Your task to perform on an android device: I would like to share the recording with my mom at violetvanloon67@gmail.com so she could listen to it as well.
Image 0: 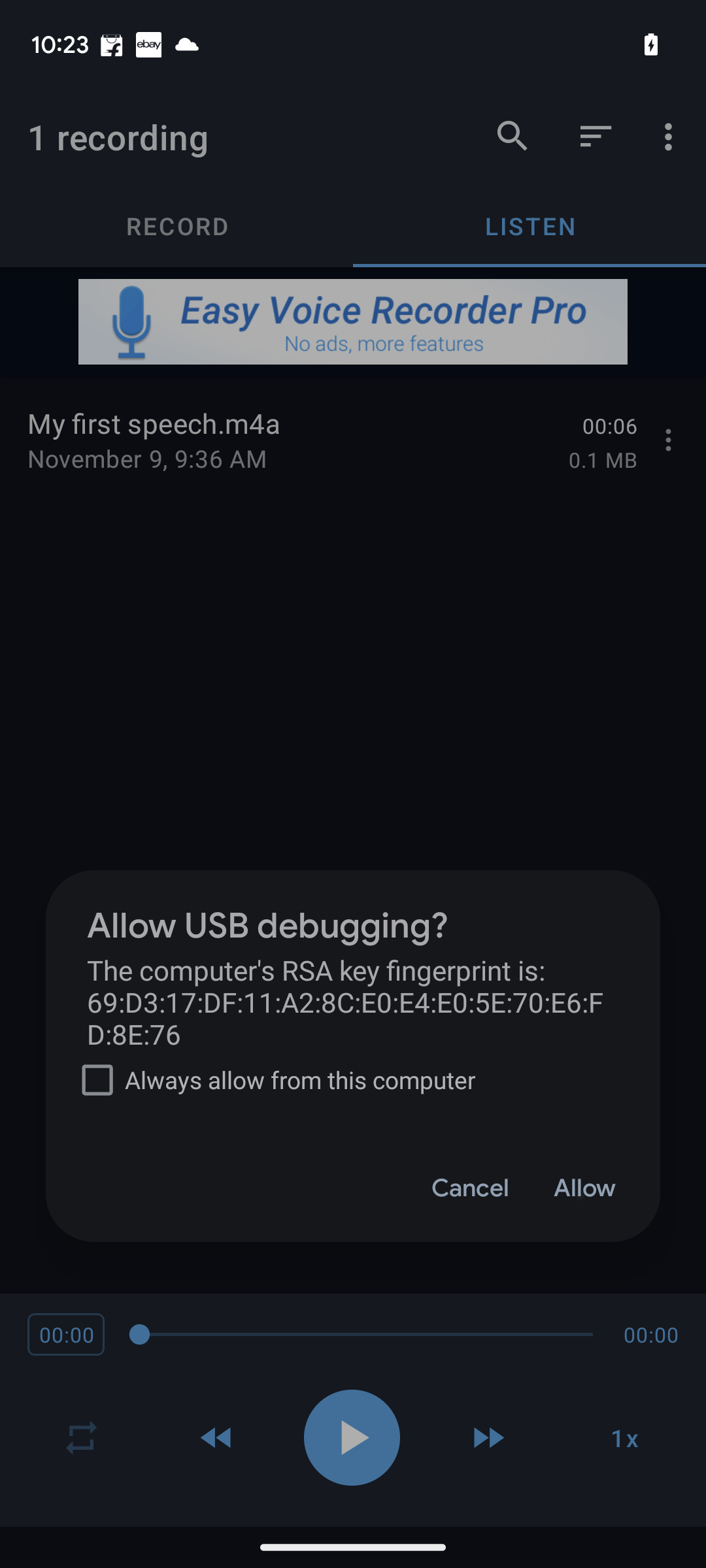
Step 0: wait
Image 1: 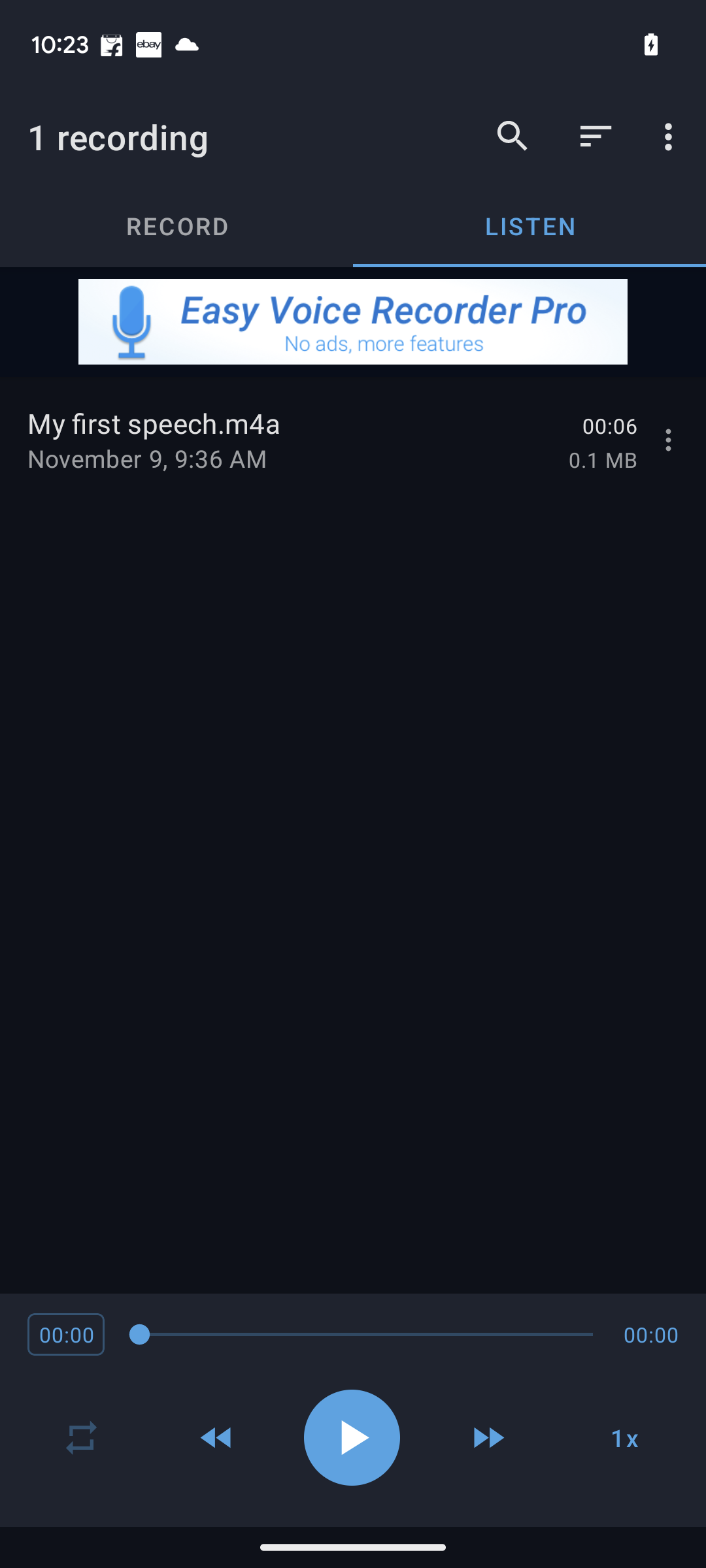
Click on the three dot menu button on the recording detail card.
Step 1: click (671, 440)
Image 3: 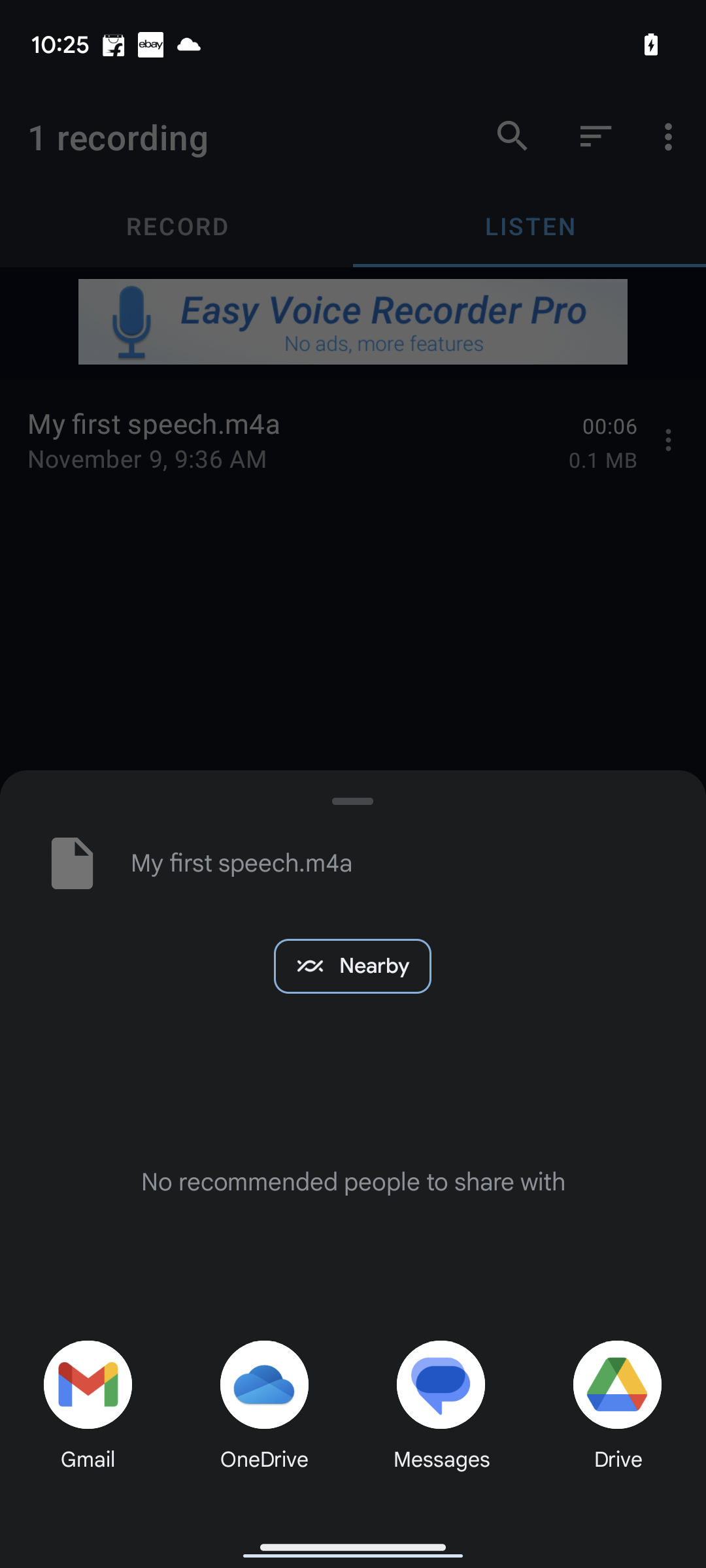
Click on the gmail option.
Step 3: click (87, 1384)
Image 4: 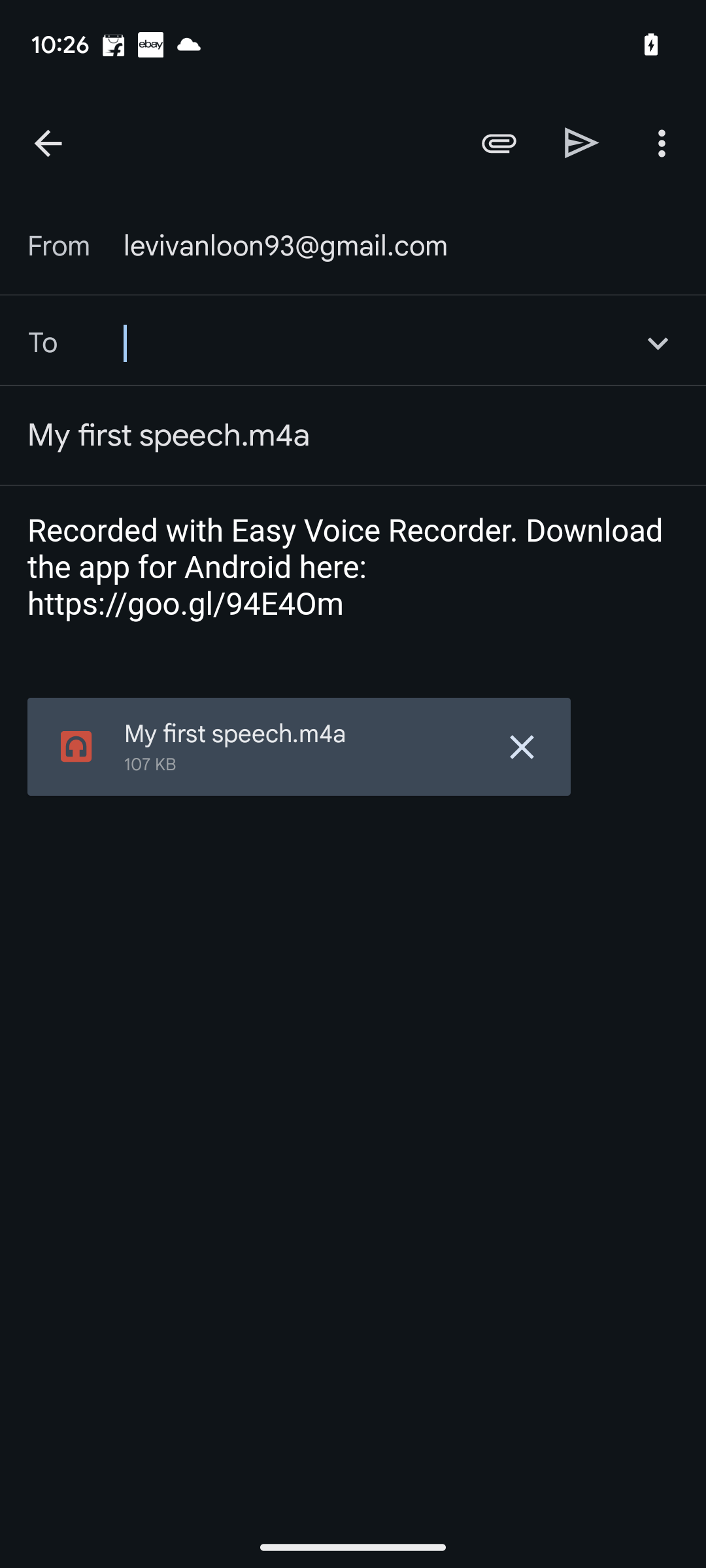
Click on the "To" text box.
Step 4: click (373, 343)
Image 5: 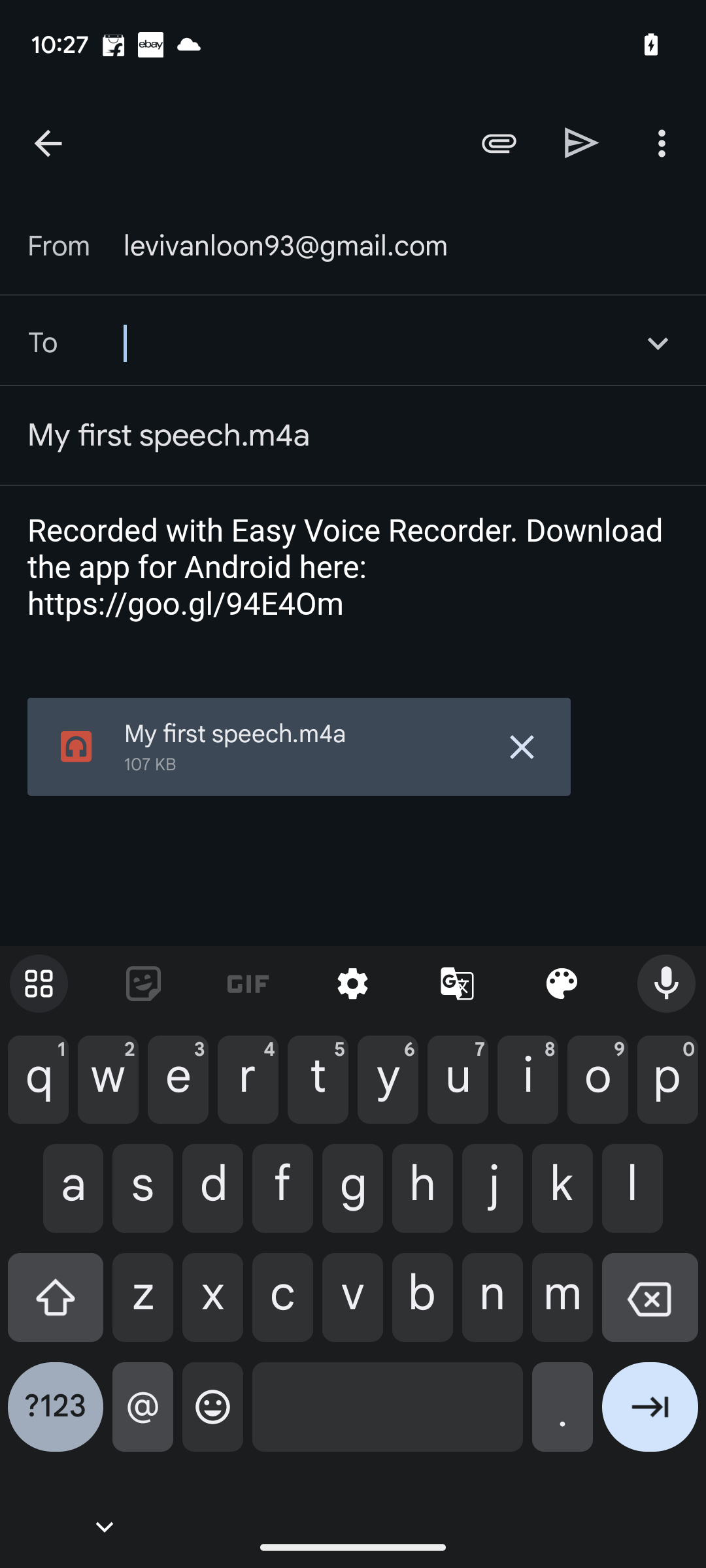
Enter violetvanloon67@gmail.com
Step 5: type "violetvanloon67@gmail.com"
Image 6: 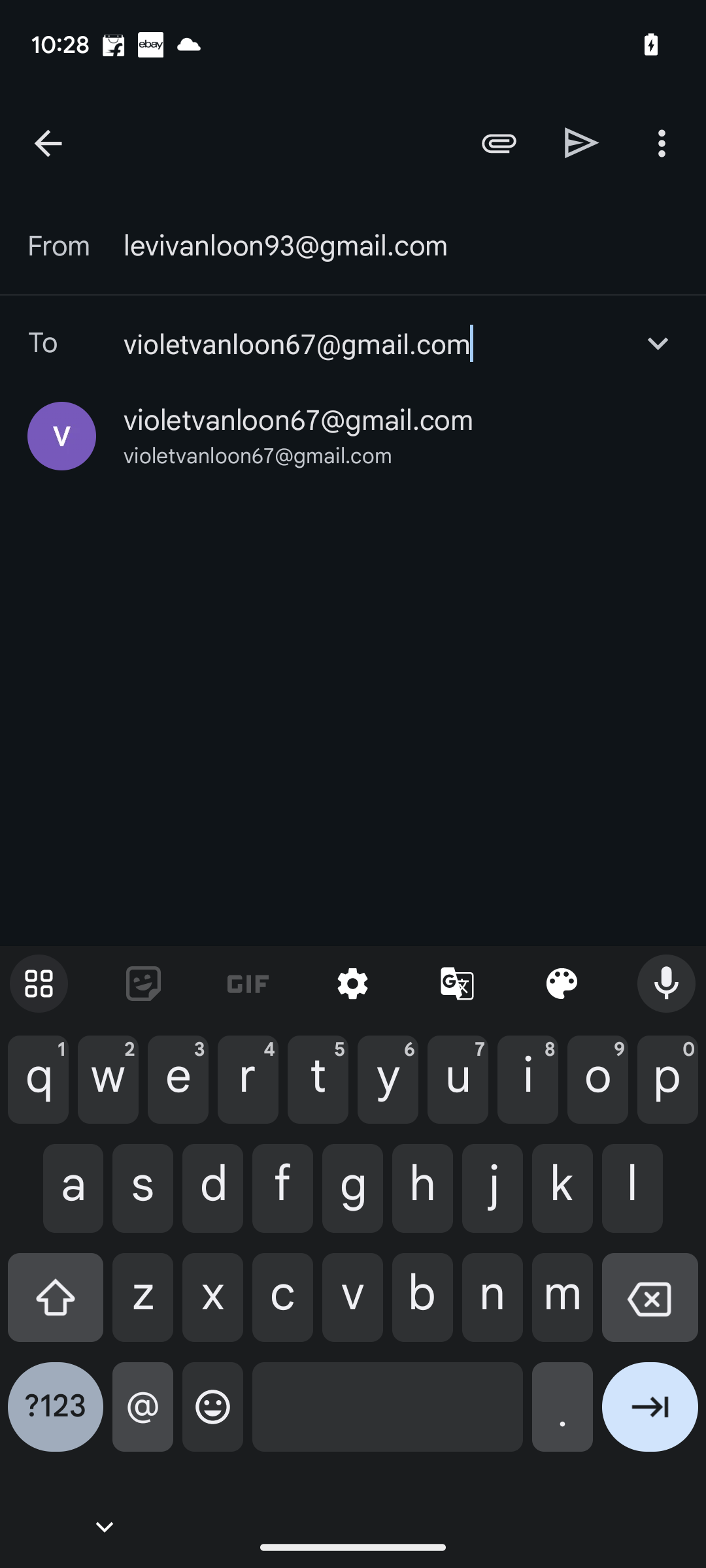
Click on the send button on the top right side of the screen.
Step 6: click (582, 142)